Your task to perform on an android device: Open the sidechef app and browse for an Affogato recipe in the Quick & Easy category.
Image 0: 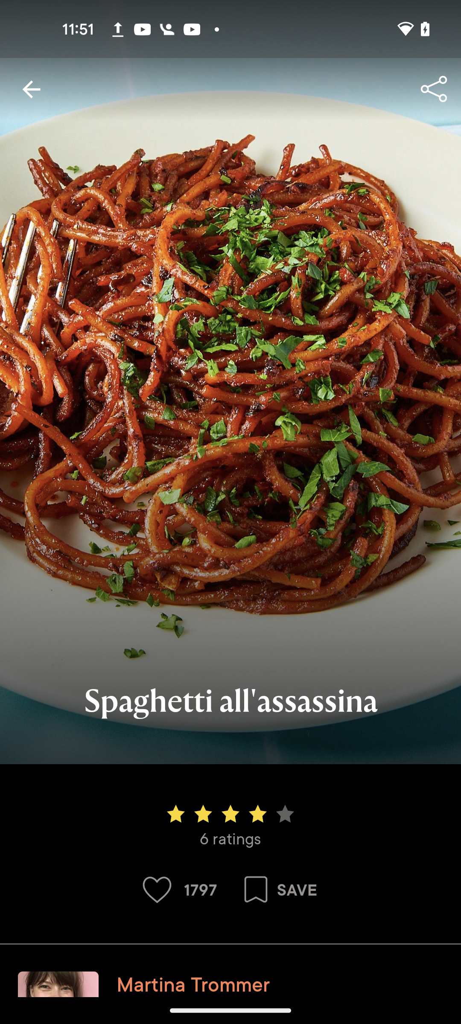
Open sidechef app
Step 0: open app "SideChef"
Image 1: 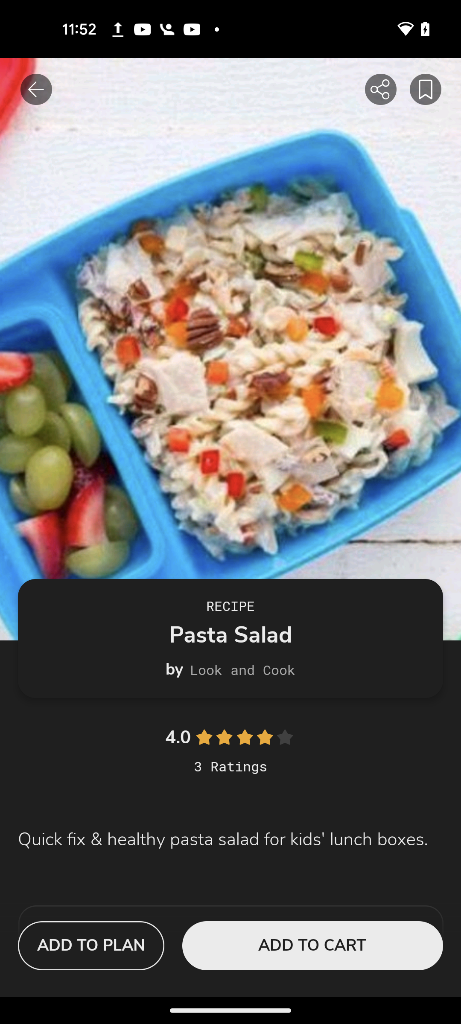
Go to previous page 
Step 1: press back button
Image 3: 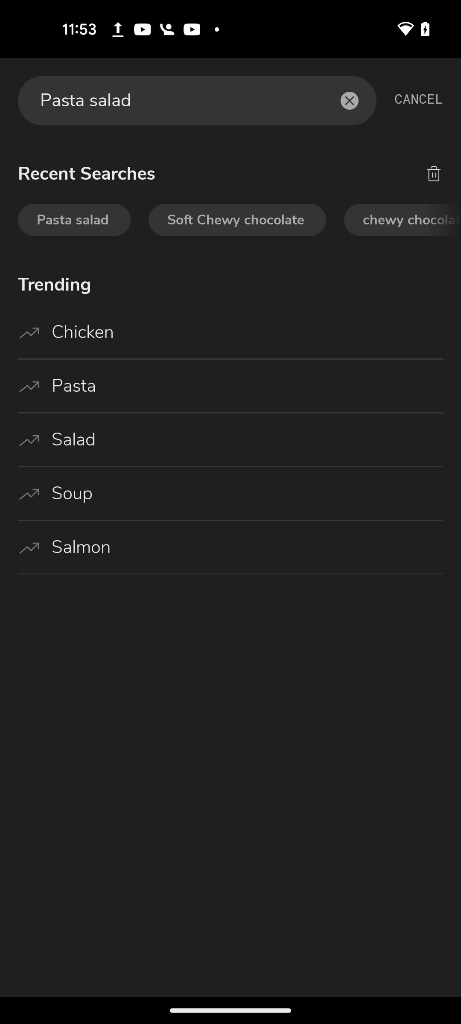
Go to previous page 
Step 3: press back button
Image 4: 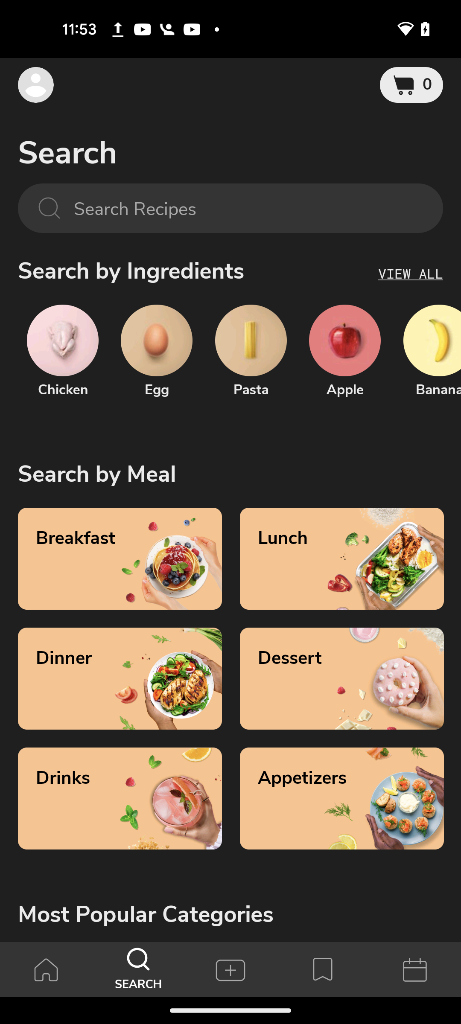
swipe up
Step 4: scroll down
Image 5: 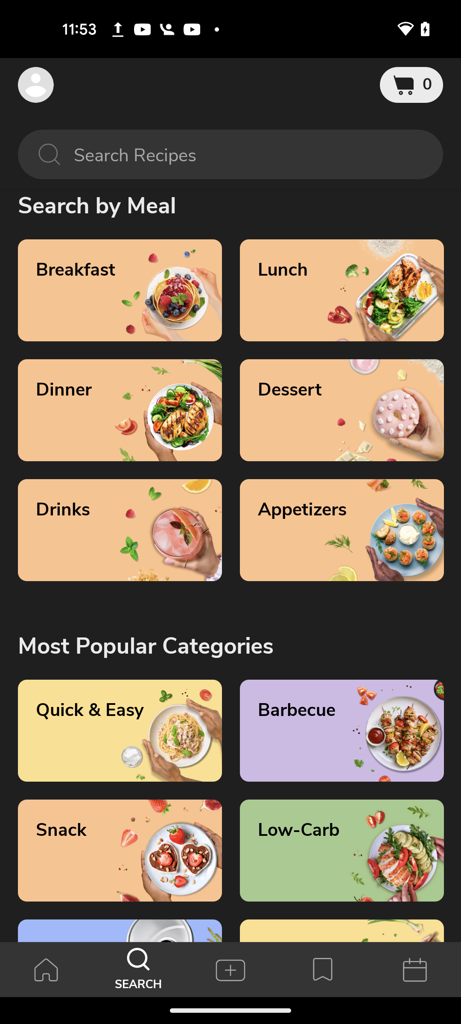
Click on the Quick & Easy category 
Step 5: click (120, 730)
Image 6: 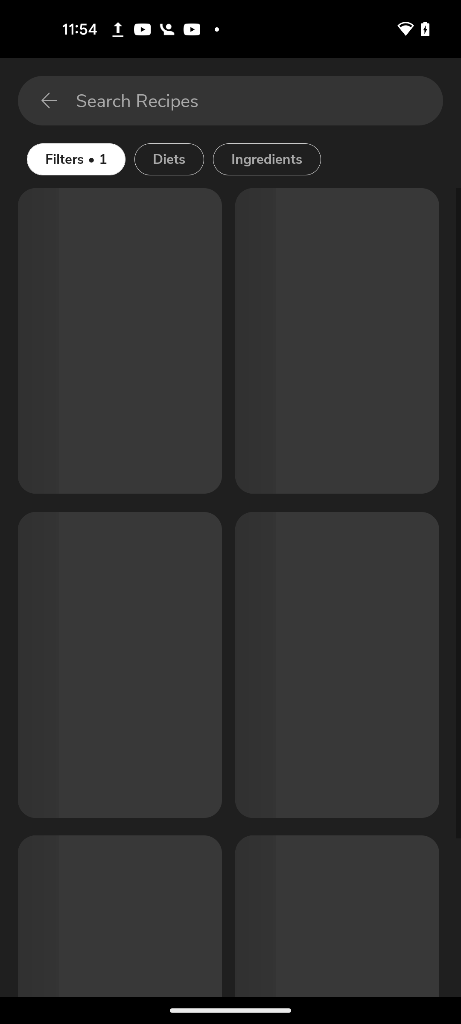
Click on the Quick & Easy category 
Step 6: wait
Image 7: 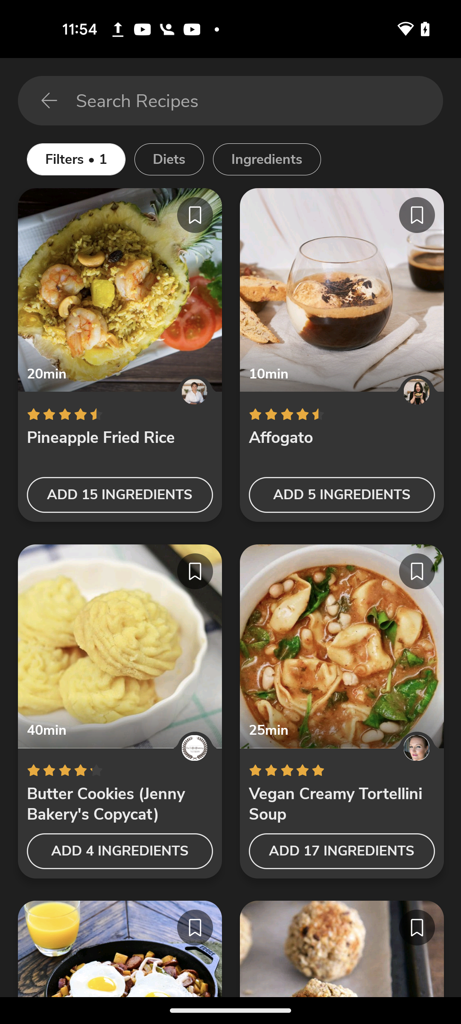
open the Affogato recipes
Step 7: click (342, 290)